Your task to perform on an android device: To be sure I didn't forget anything to buy for Carlos' birthday, I made a note on the Keep Notes app. Find the Note with the title Carlos Birthday Party.
Image 0: 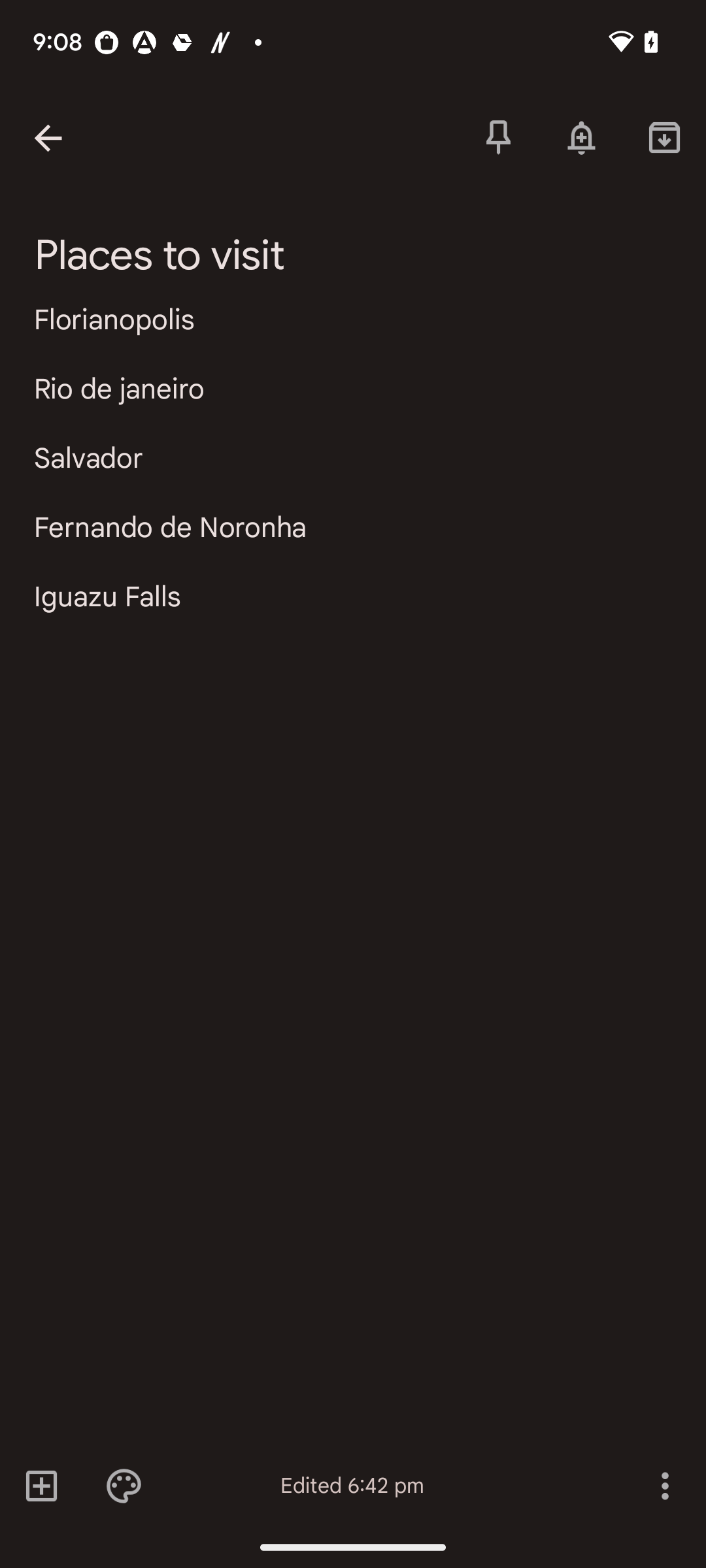
go back to the previous page
Step 0: press back button
Image 1: 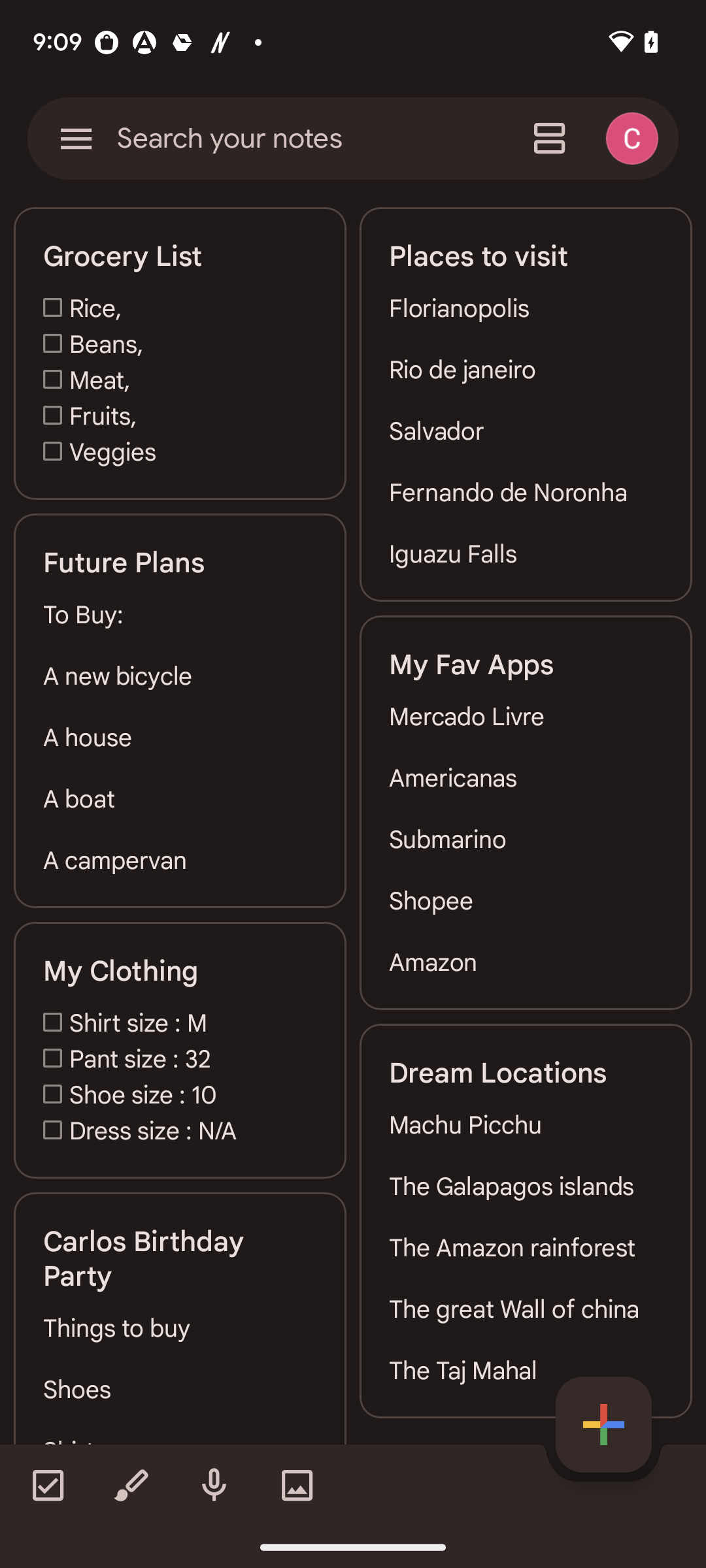
Go to the search bar at the top of the screen
Step 1: click (229, 139)
Image 2: 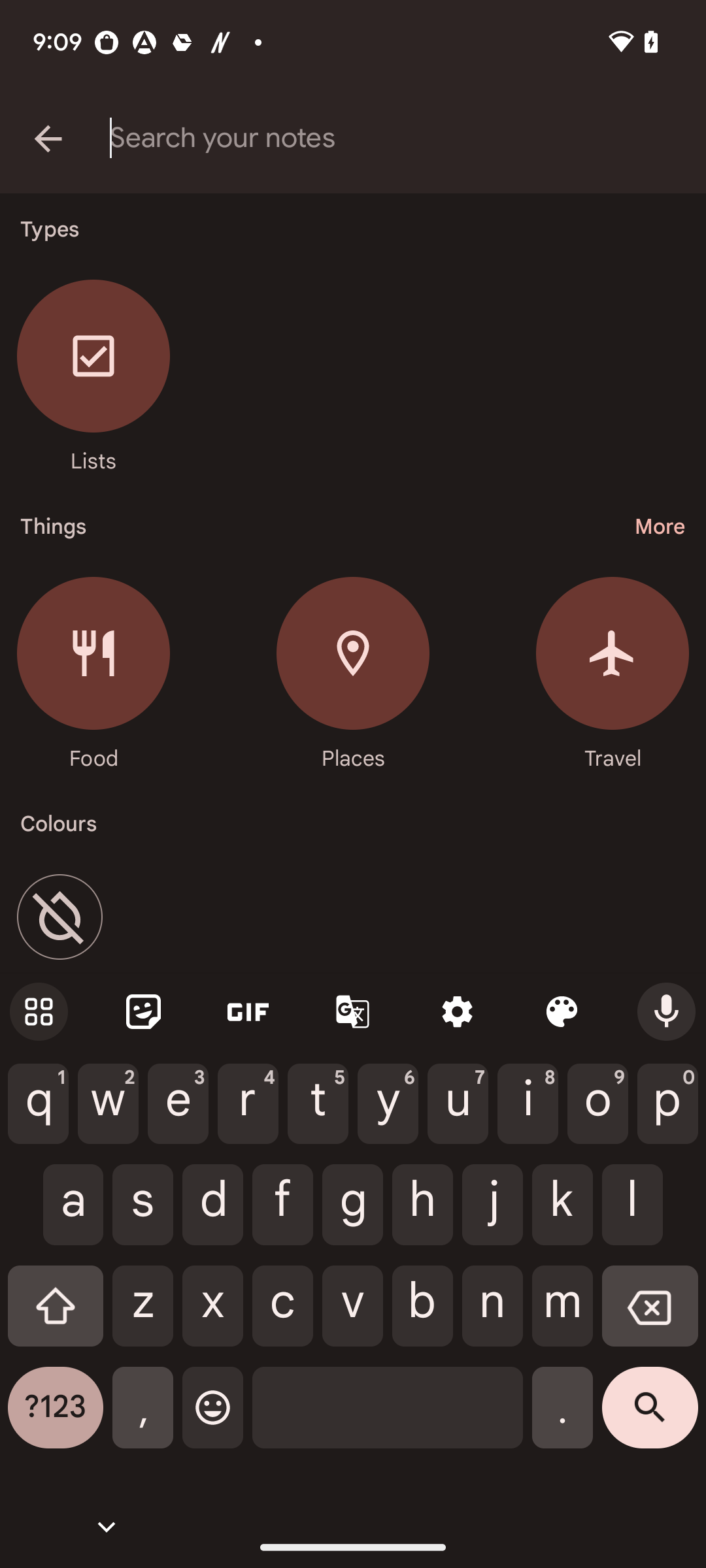
search for Carlos Birthday Party
Step 2: type "Carlos Birthday Party"
Image 3: 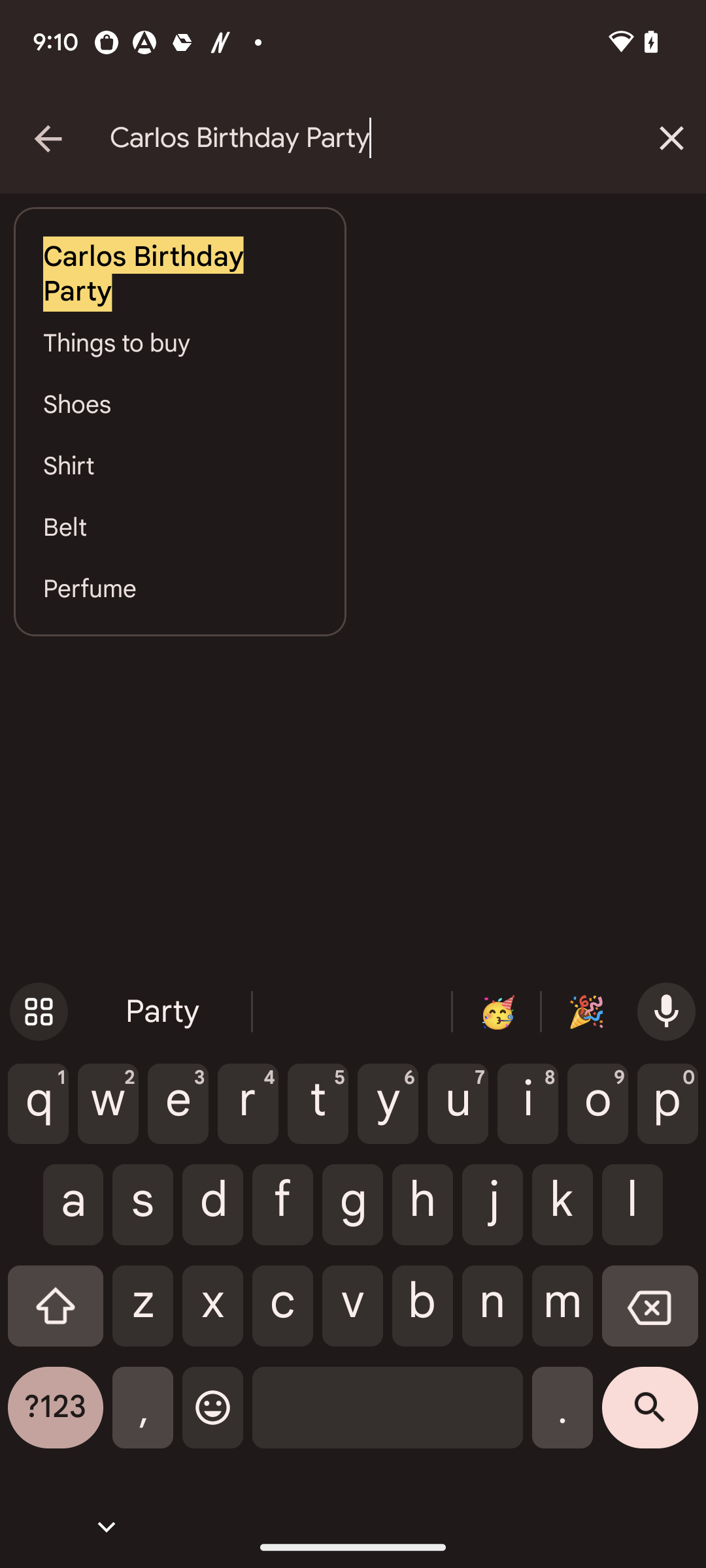
Click on Carlos Birthday Party Note
Step 3: click (180, 466)